Your task to perform on an android device: Look for the Drill machines in the power drills category of the Tata Cliq app.
Image 0: 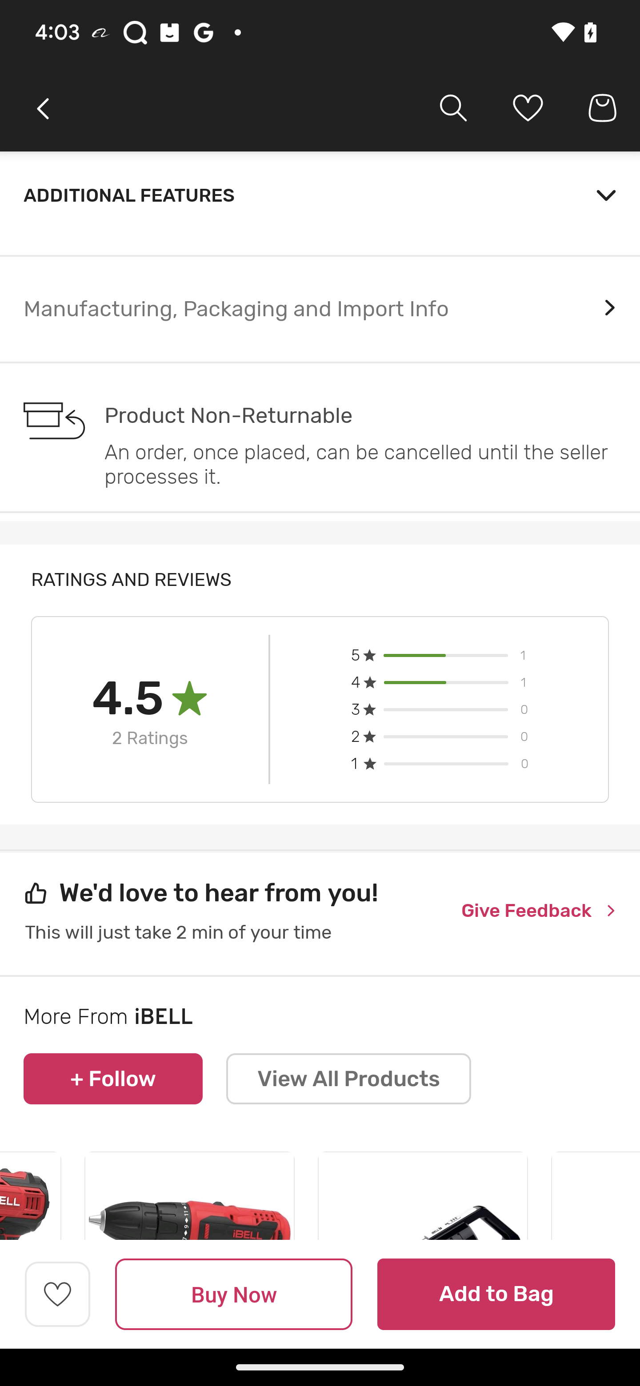
Go back to the previous page
Step 0: press back button
Image 1: 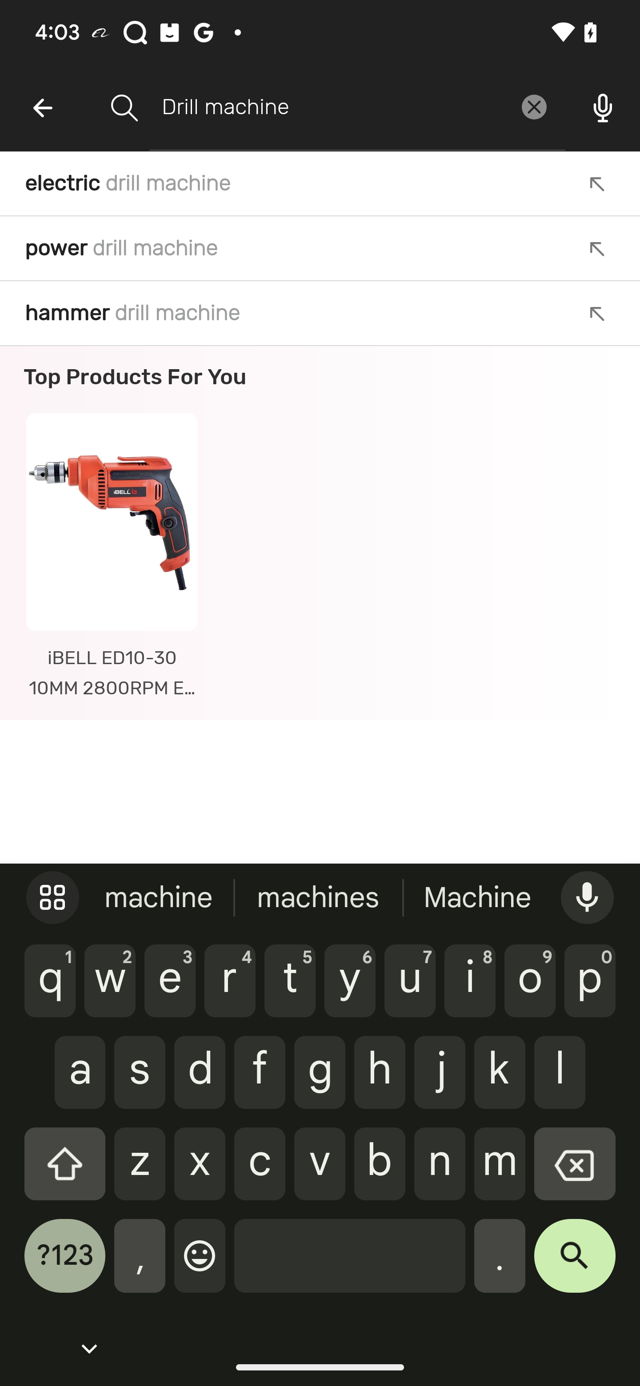
Go back to the previous page
Step 1: wait
Image 3: 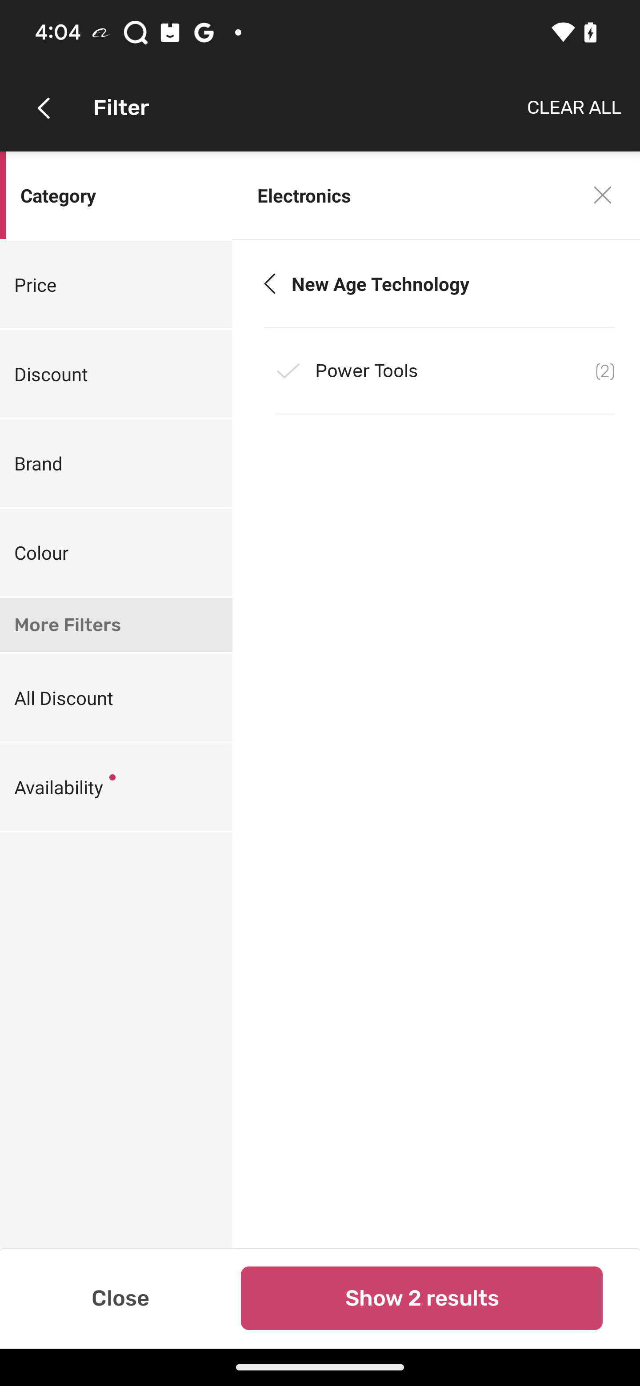
Click on the power tools
Step 3: click (436, 370)
Image 4: 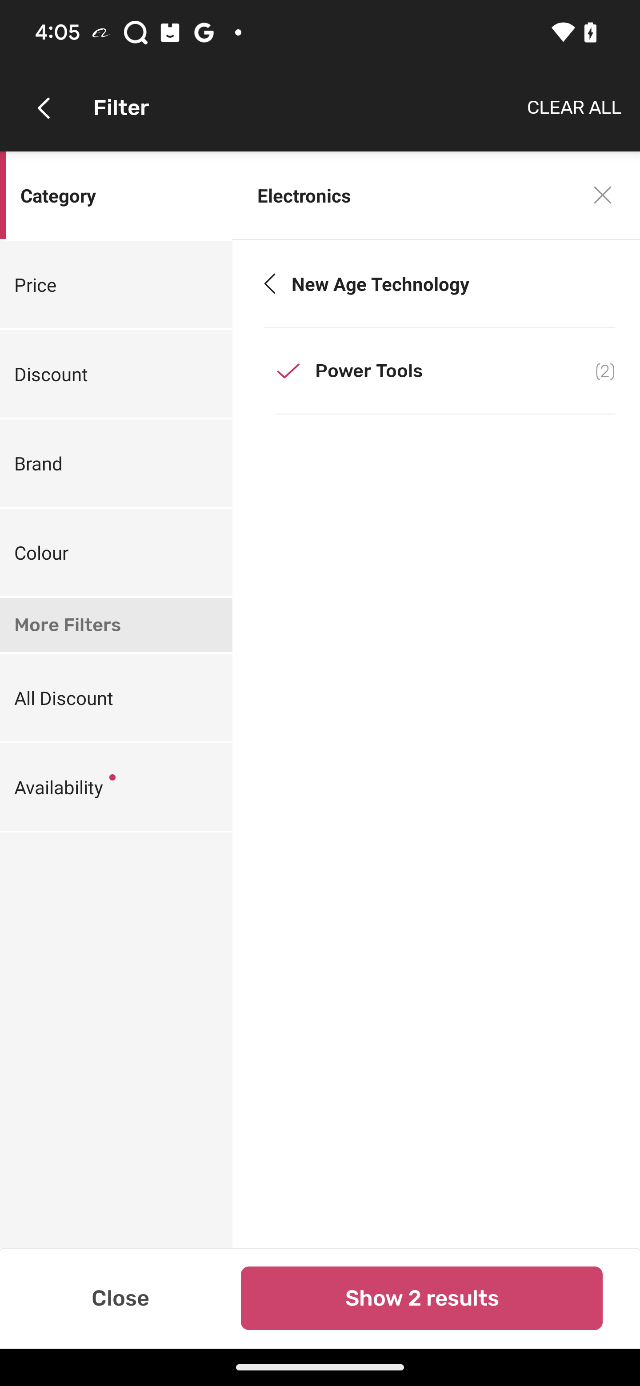
Click on the show 
Step 4: click (421, 1298)